Your task to perform on an android device: There is some fixed setting in the calendar. I want to change my calendar setting.
Image 0: 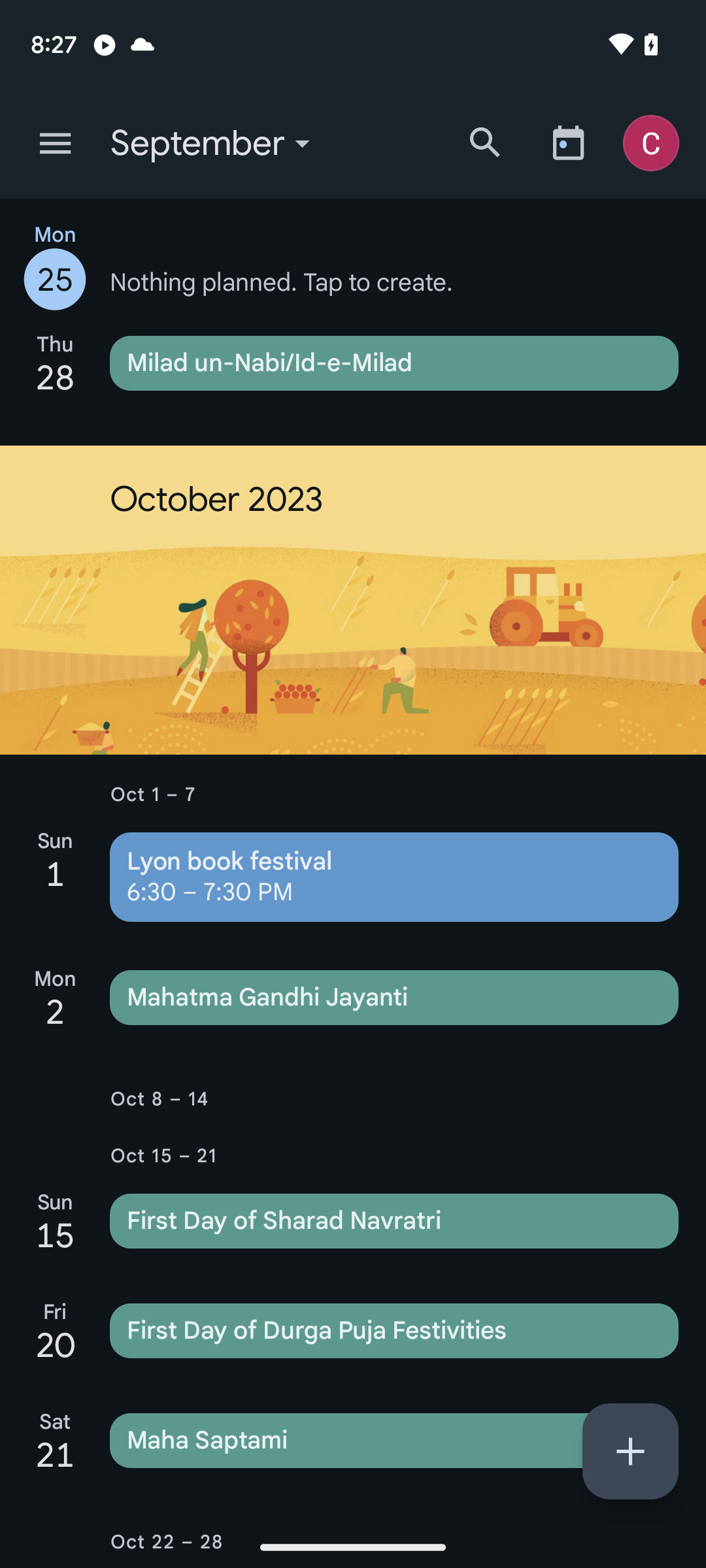
Tap on the three lines present at the upper left corner of the screen.
Step 0: click (55, 143)
Image 1: 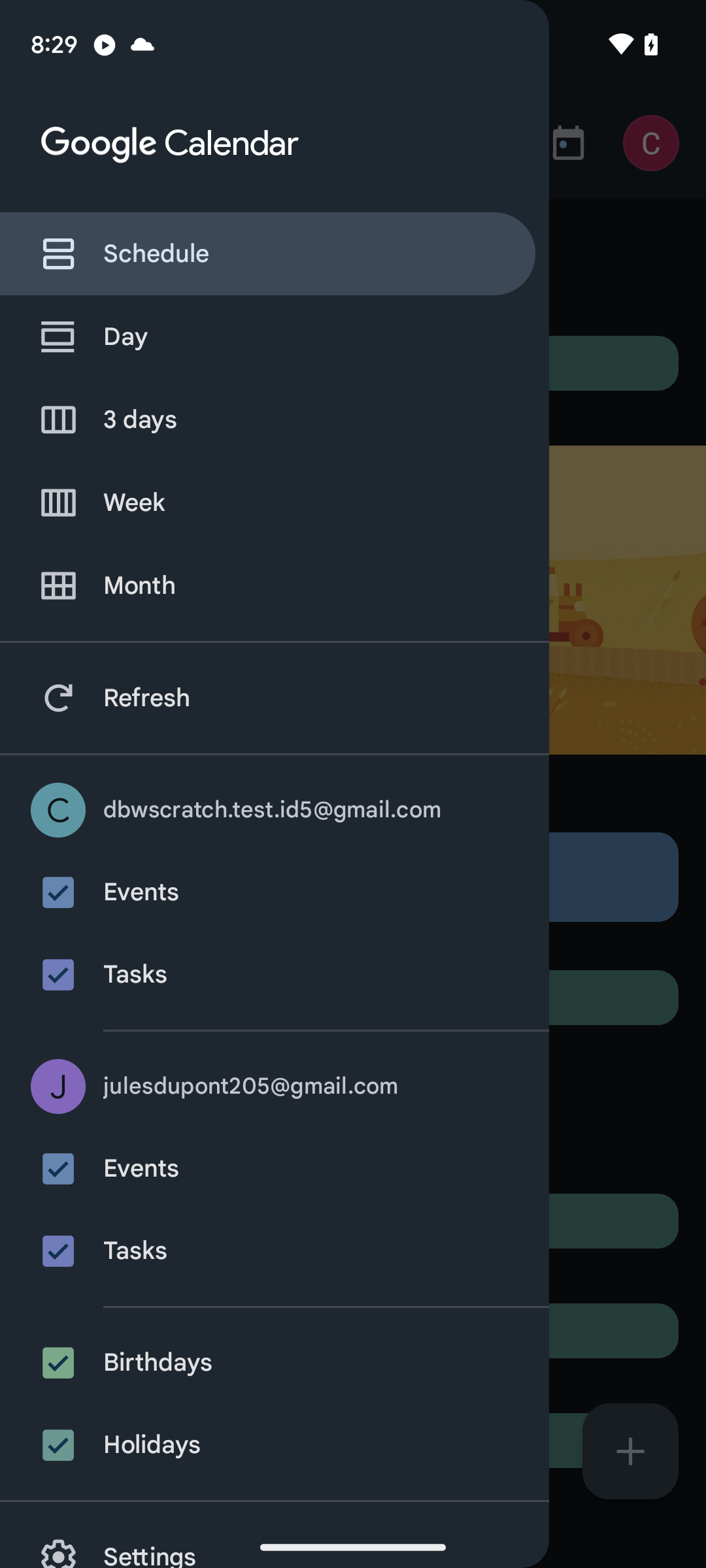
Tap on the setting icon at the bottom of the screen.
Step 1: click (275, 1541)
Image 2: 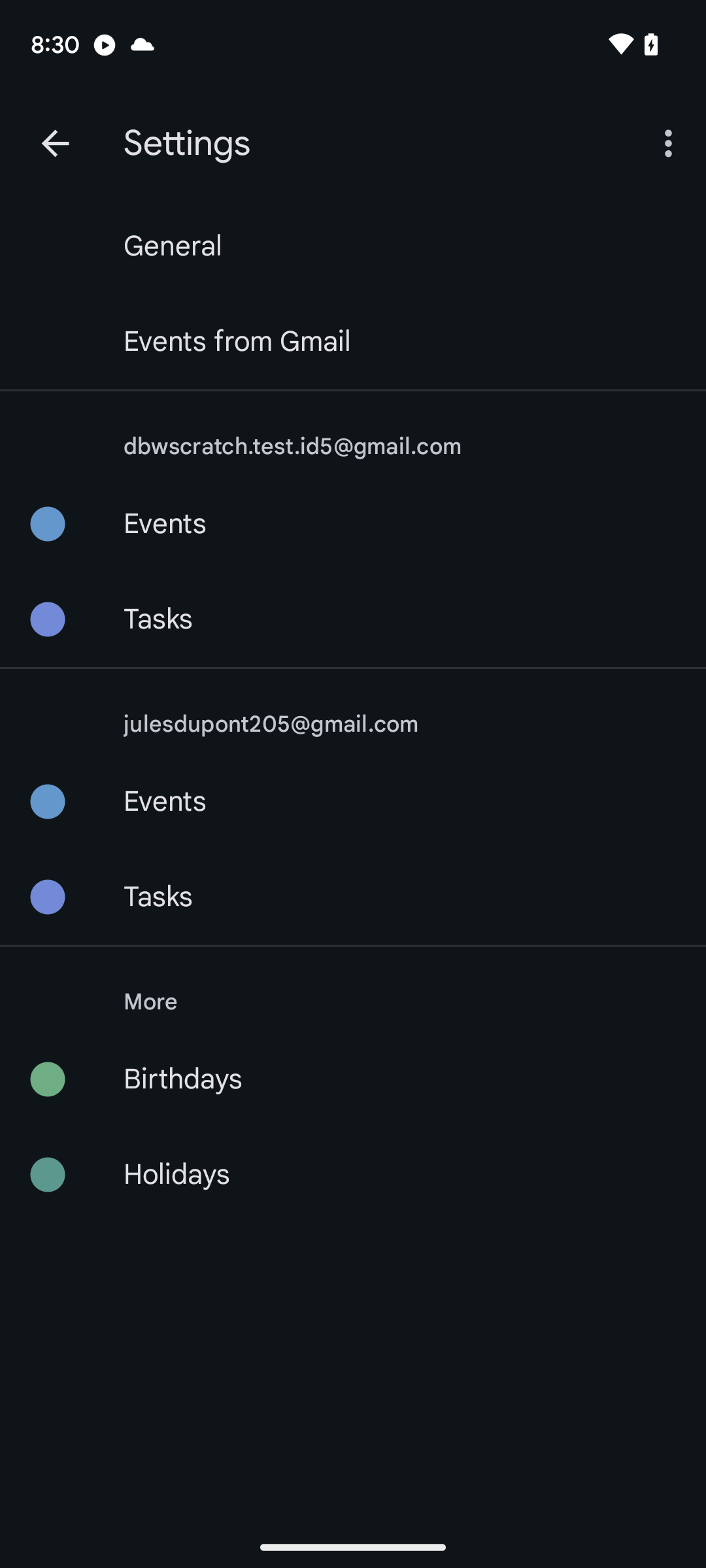
Tap on general present on the screen.
Step 2: click (173, 246)
Image 3: 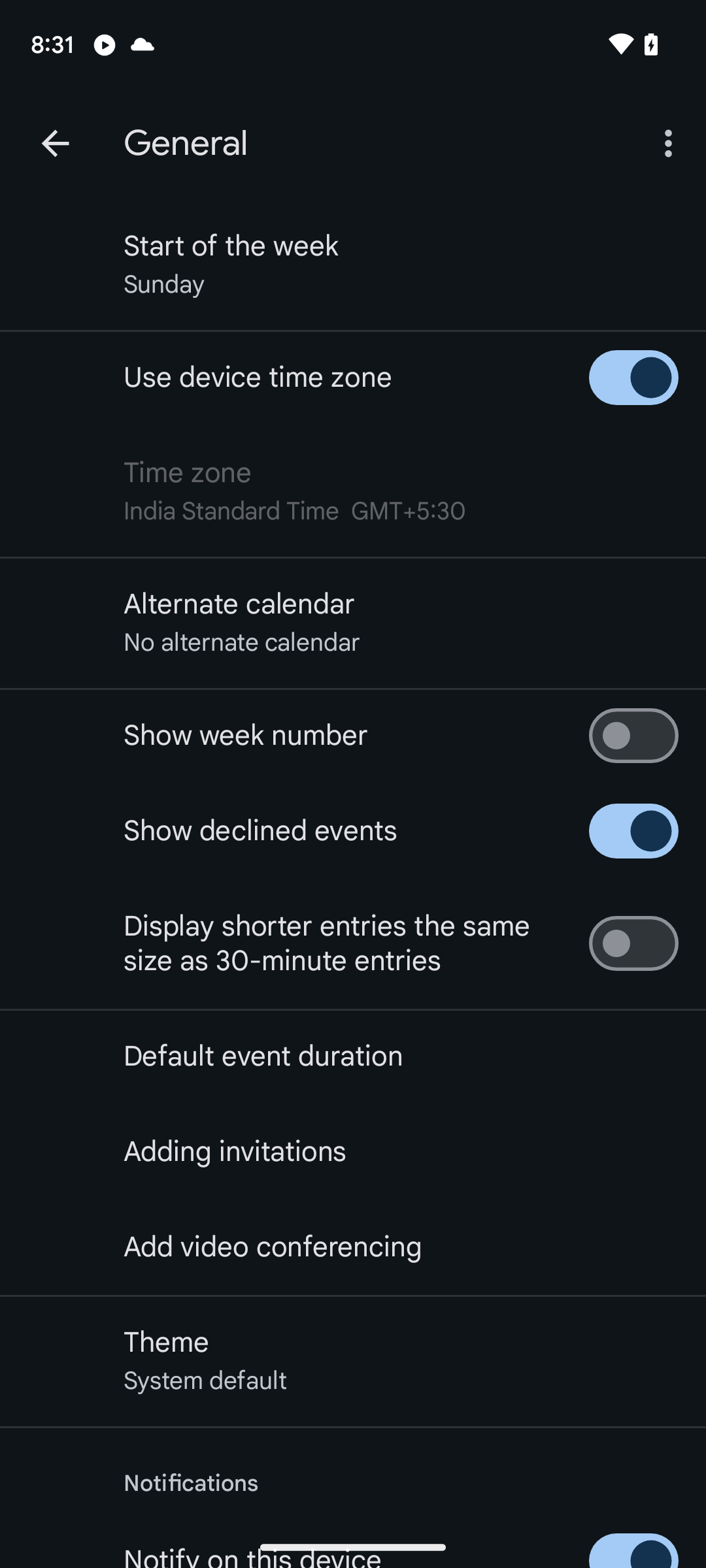
Tap on the show week number.
Step 3: click (633, 735)